Your task to perform on an android device: Browse the Italian main course recipes for me on the Kitchen Stories app.
Image 0: 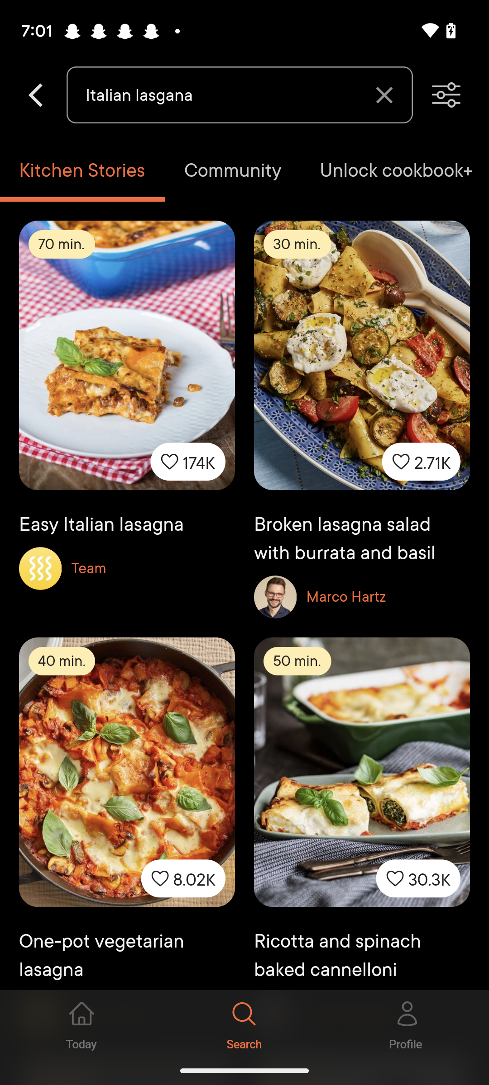
Click on the Filters icon at the top right corner of the screen.
Step 0: click (446, 94)
Image 1: 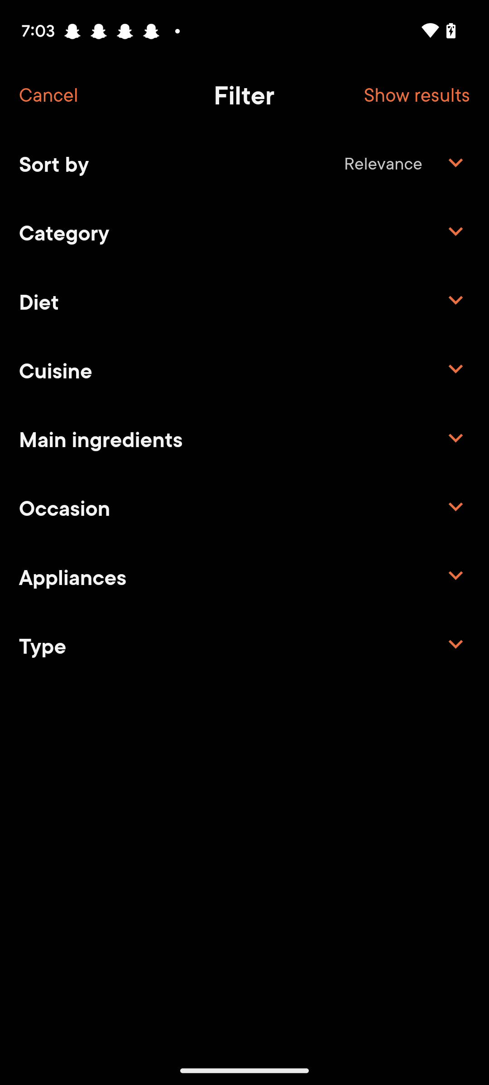
Click on the "down-side" arrow on the right side of the category tab.
Step 1: click (244, 231)
Image 2: 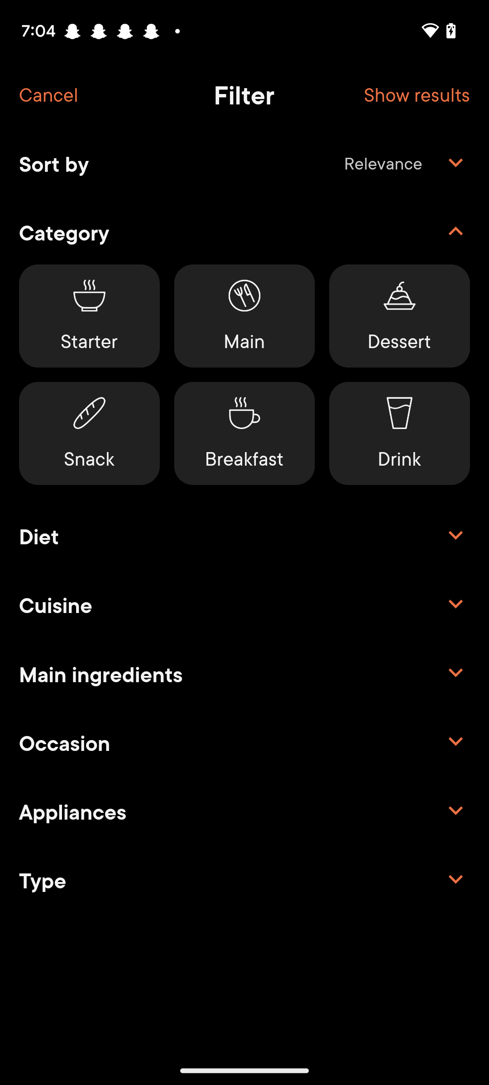
Click on the tab Main in the middle of the first row under the Category tab.
Step 2: click (244, 316)
Image 3: 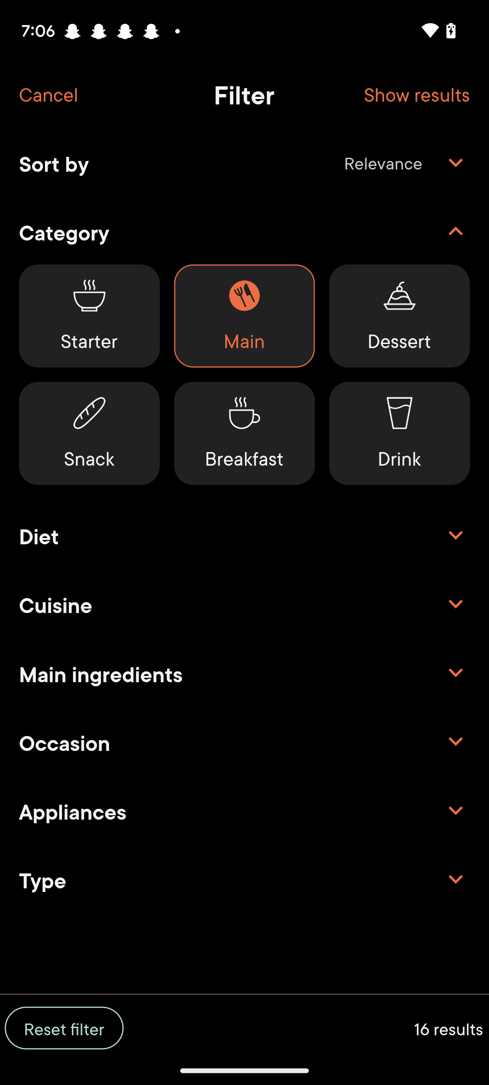
Click on the show result tab at the top right corner of the screen.
Step 3: click (416, 94)